Your task to perform on an android device: To learn more about this product, read the Lazada app review for the Nike Mens AIR Max 2017 Shoes.
Image 0: 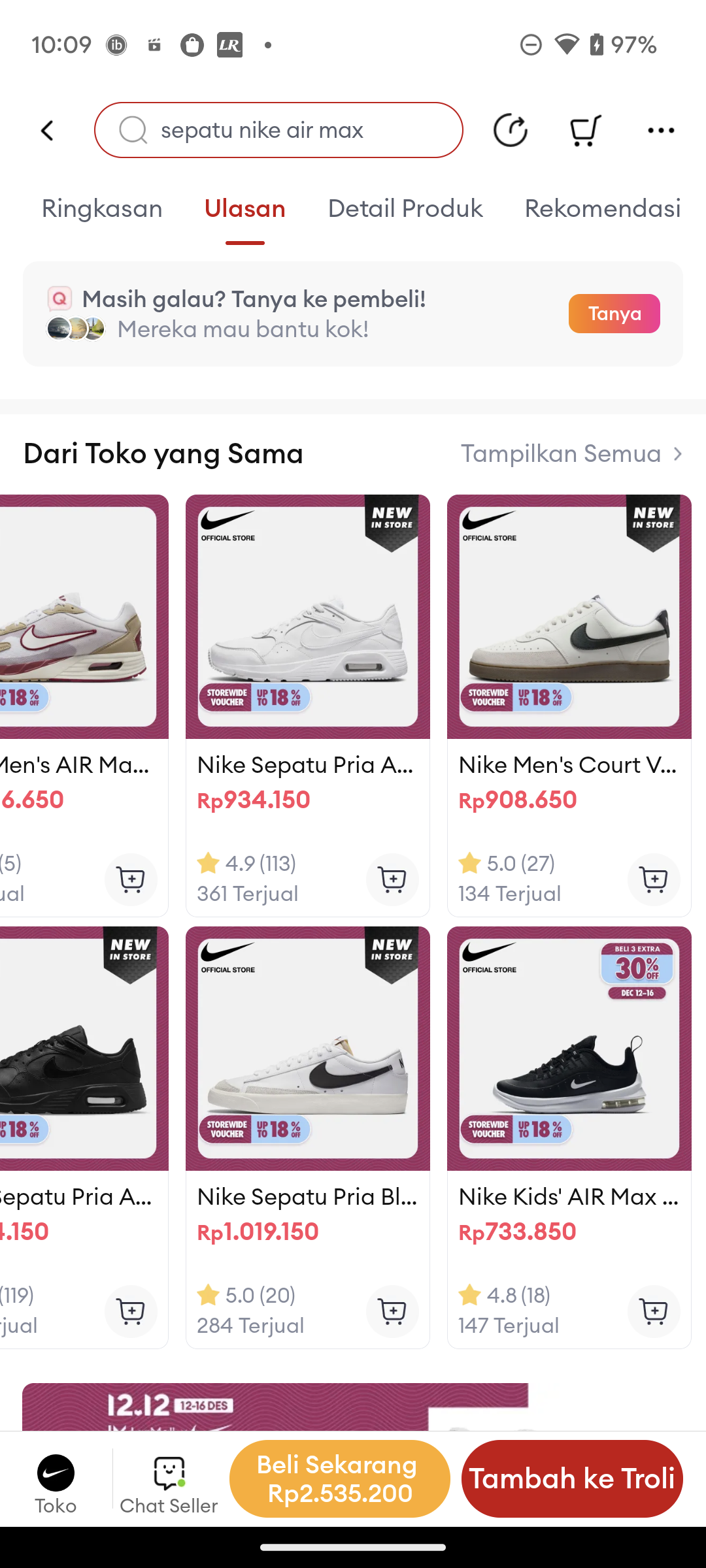
swipe down for reviews
Step 0: scroll up
Image 2: 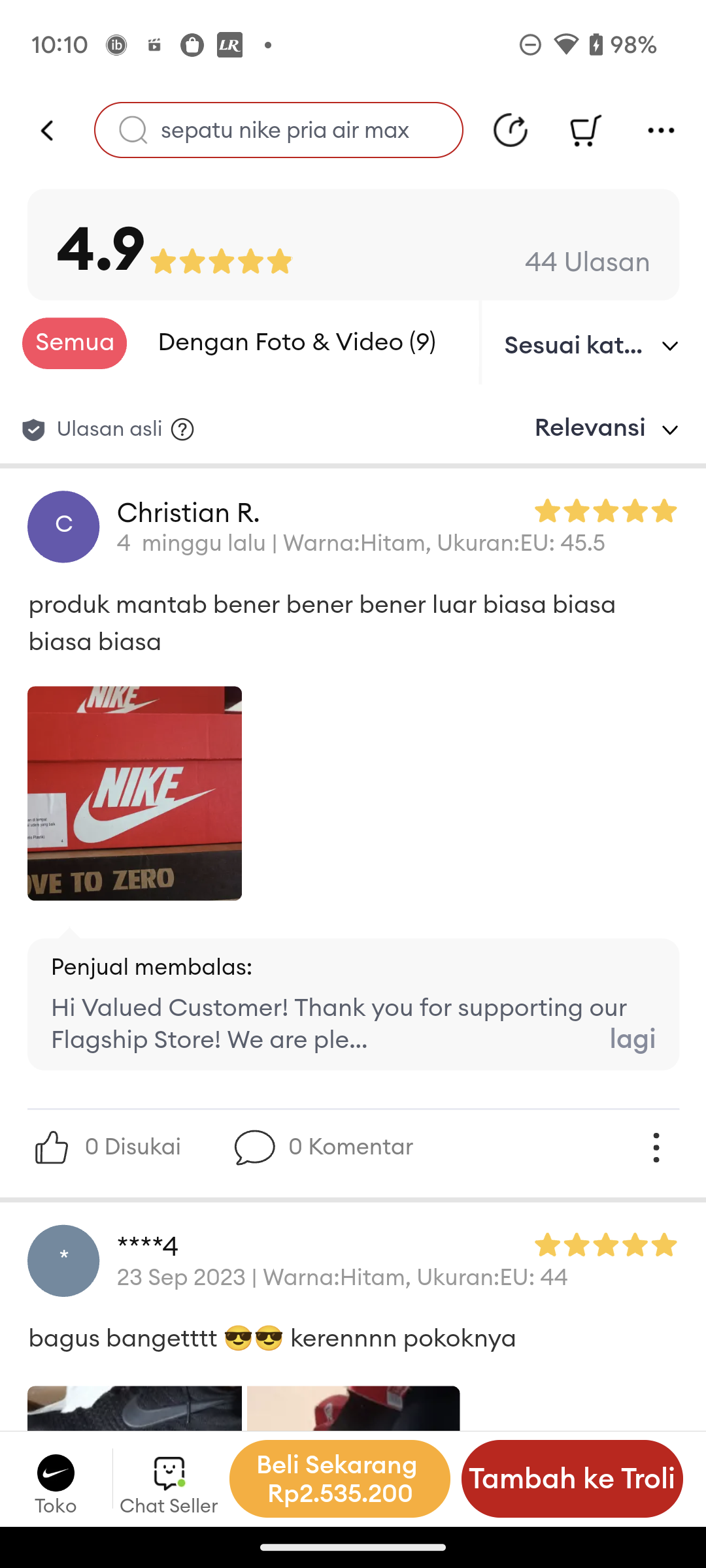
swipe up to read reviews
Step 2: scroll down